Your task to perform on an android device: Show me the reviews of other customers who have already purchased the adidas Original jeans in black on the Adidas app.
Image 0: 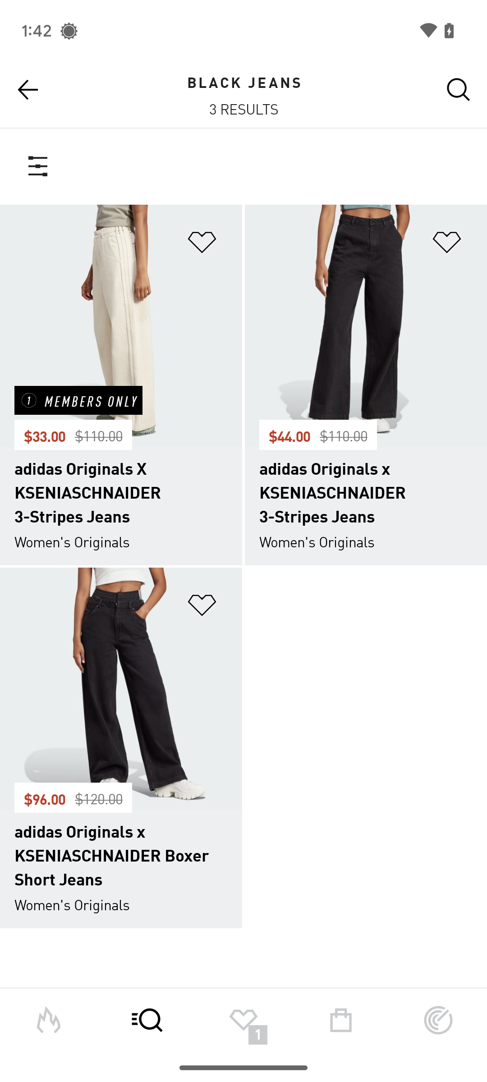
Click on the second search result.
Step 0: click (365, 326)
Image 1: 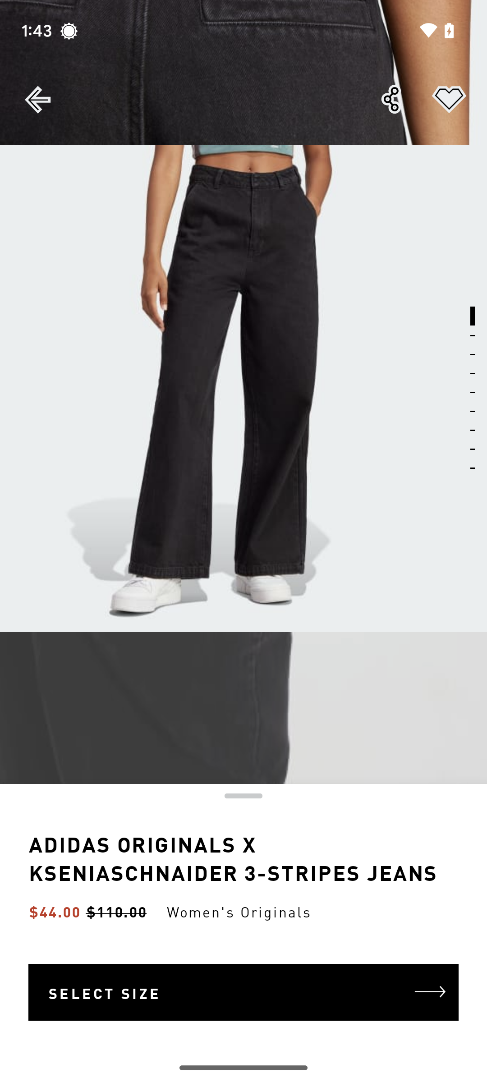
Scroll up on the screen until you find ratings & reviews.
Step 1: scroll down
Image 3: 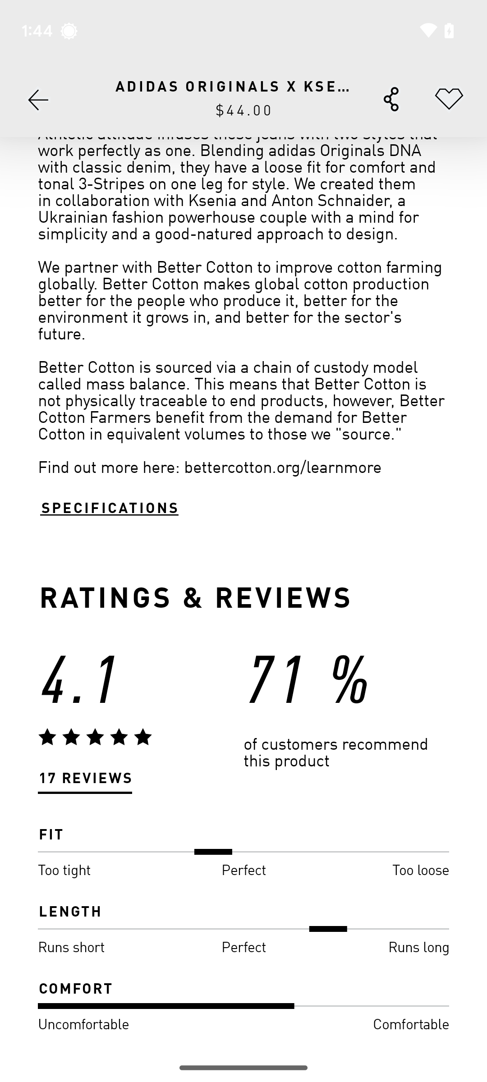
Click on the number of reviews.
Step 3: click (85, 779)